Your task to perform on an android device: I want to review my progress on the leaderboard on the Mondly Language app.
Image 0: 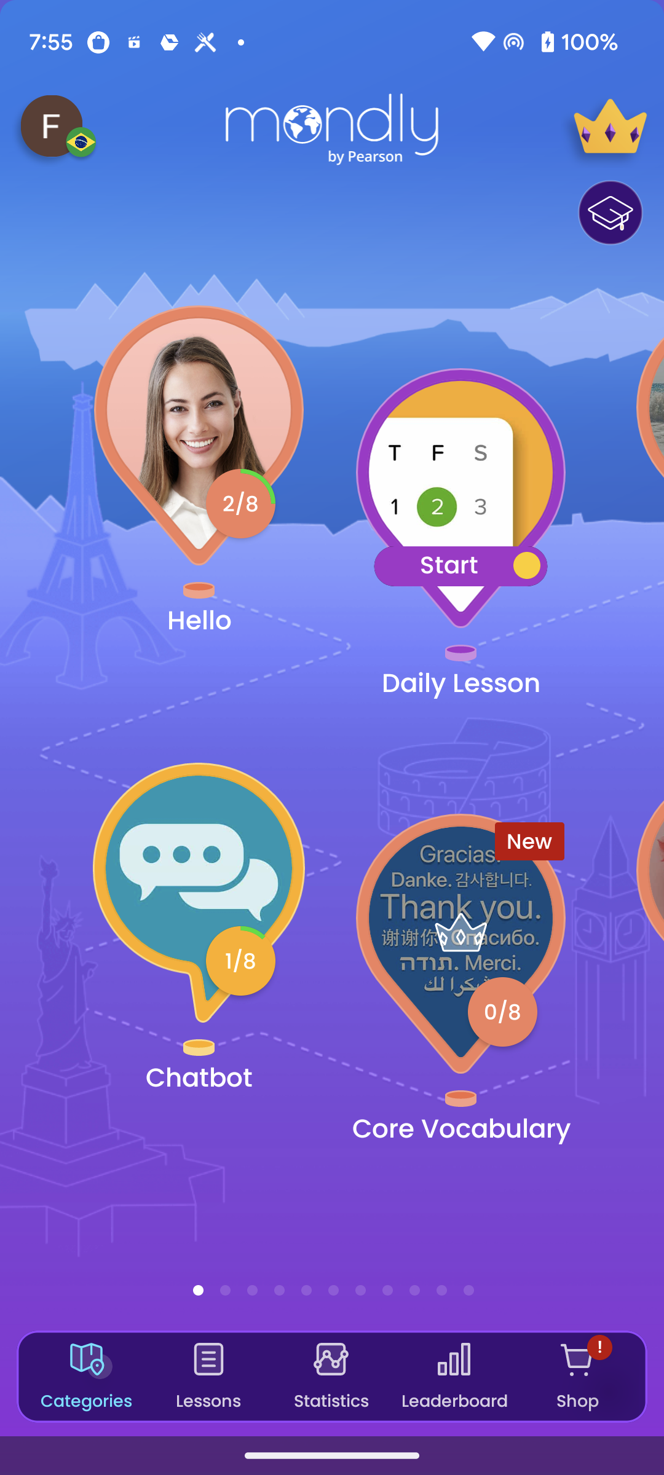
Go to the Leaderboard section at the bottom of the screen
Step 0: click (457, 1379)
Image 1: 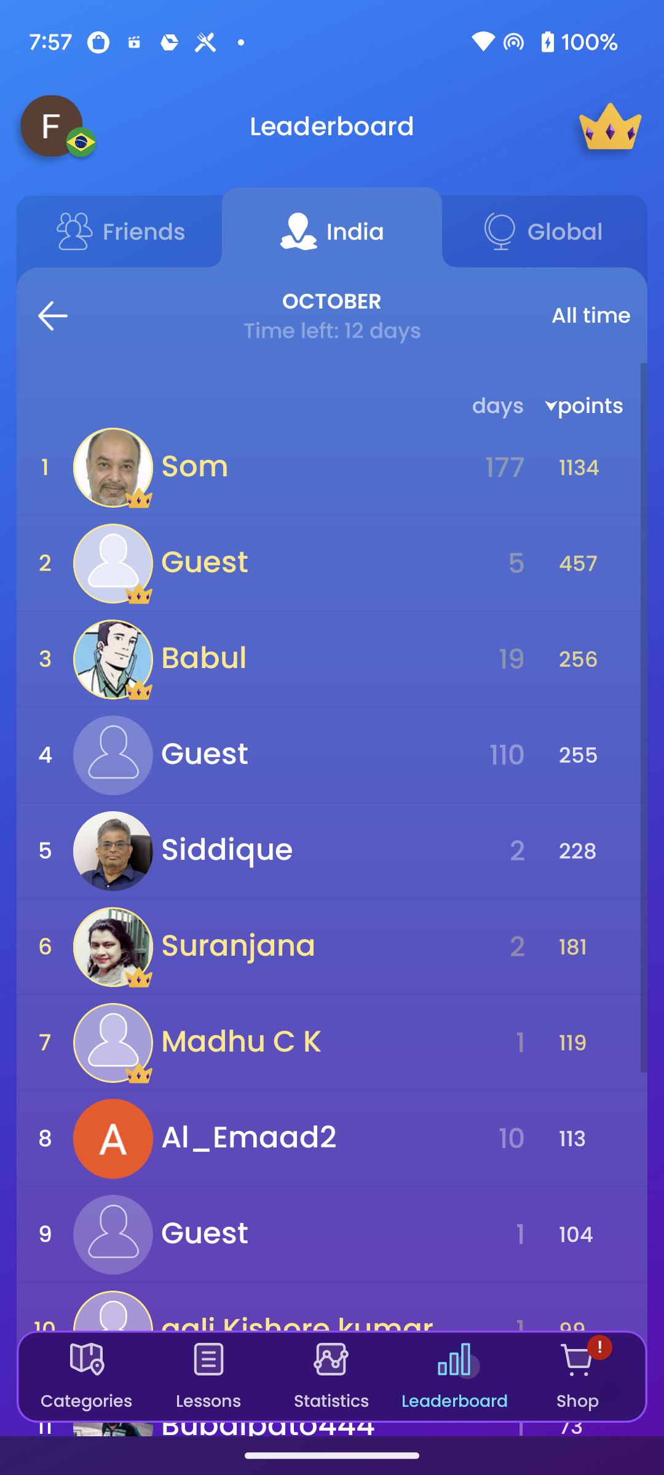
swipe up to see my progress
Step 1: scroll down